Your task to perform on an android device: After receiving a message from my friend, I want to reply to her message and ask her about his health, so send a reply How are you Amelia in the Chat app.
Image 0: 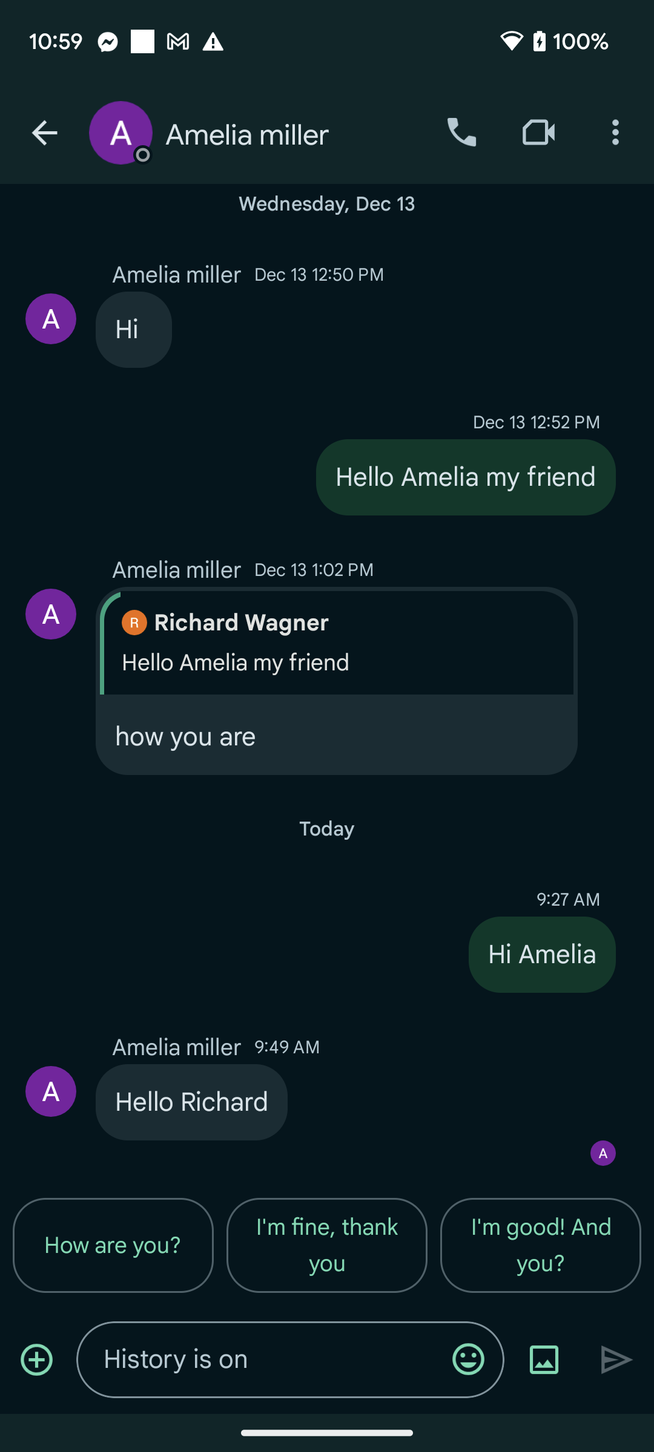
Click on the text bar to type a message.
Step 0: click (265, 1359)
Image 1: 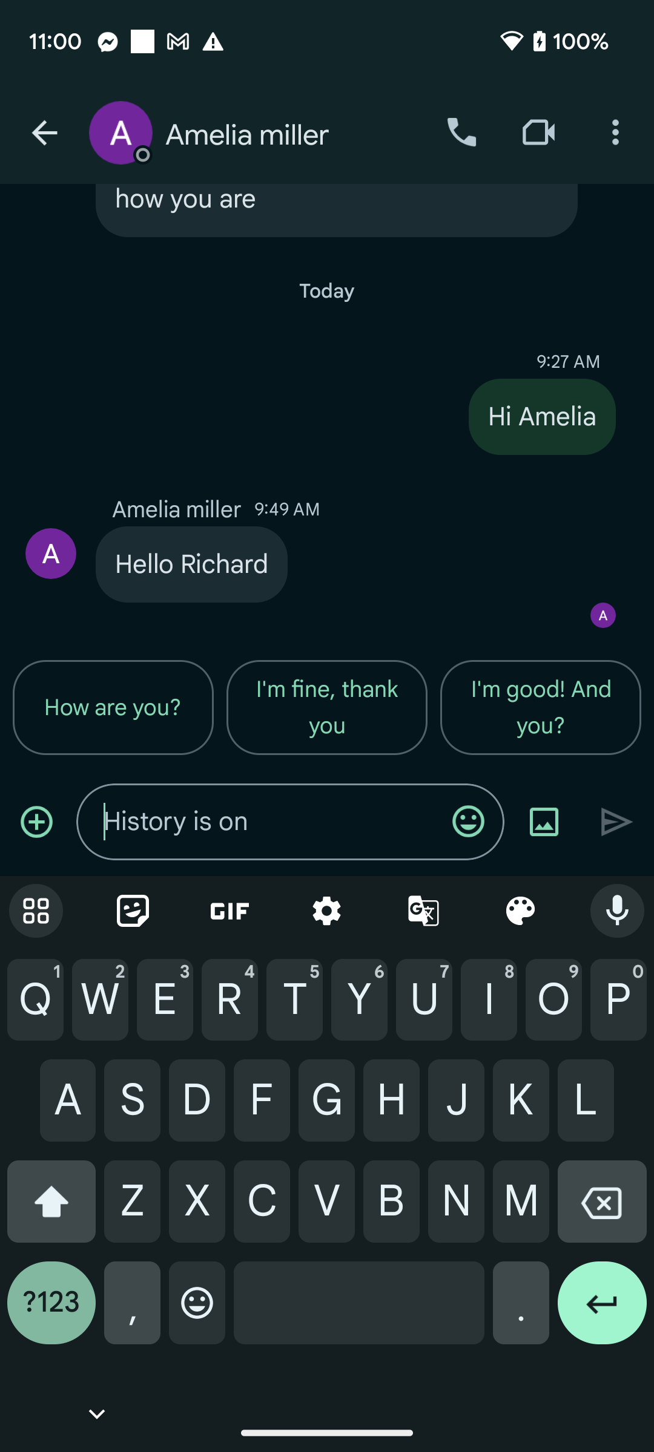
Type How are you, Amelia? in the text bar.
Step 1: type "How are you, Amelia?"
Image 2: 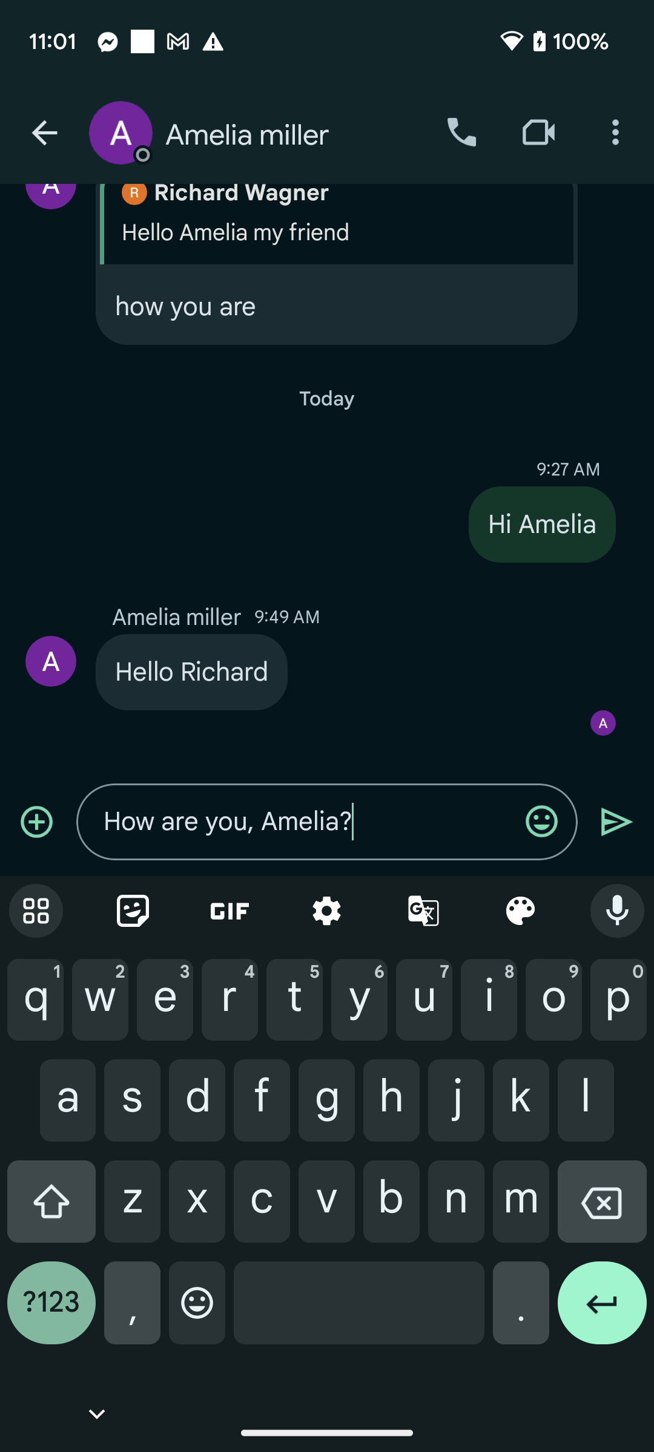
Click on the send icon to send this message.
Step 2: click (617, 822)